Your task to perform on an android device: View the journey from uruguaiana metro station to the Windsor Guanabara Hotel with the trip.com app.
Image 0: 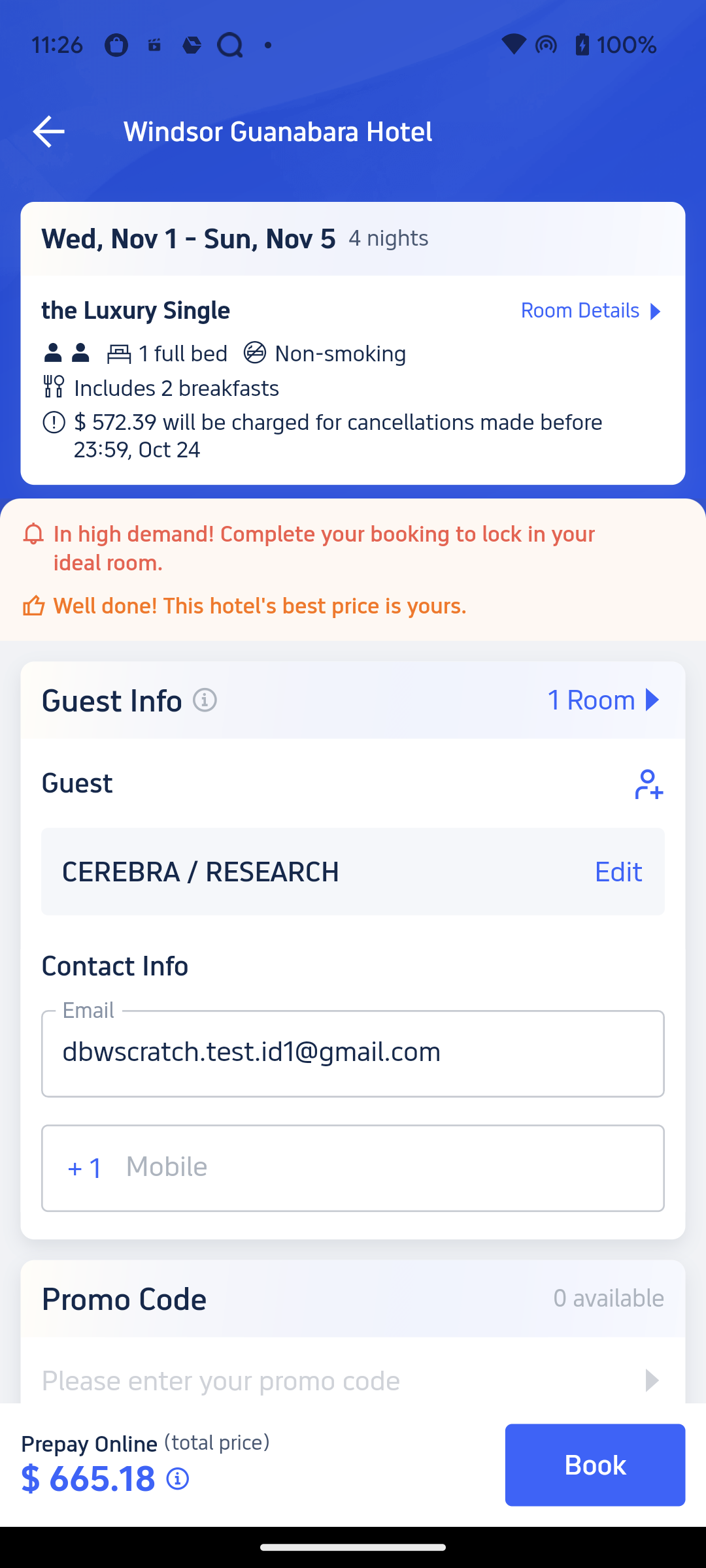
go back to the previous page
Step 0: press back button
Image 1: 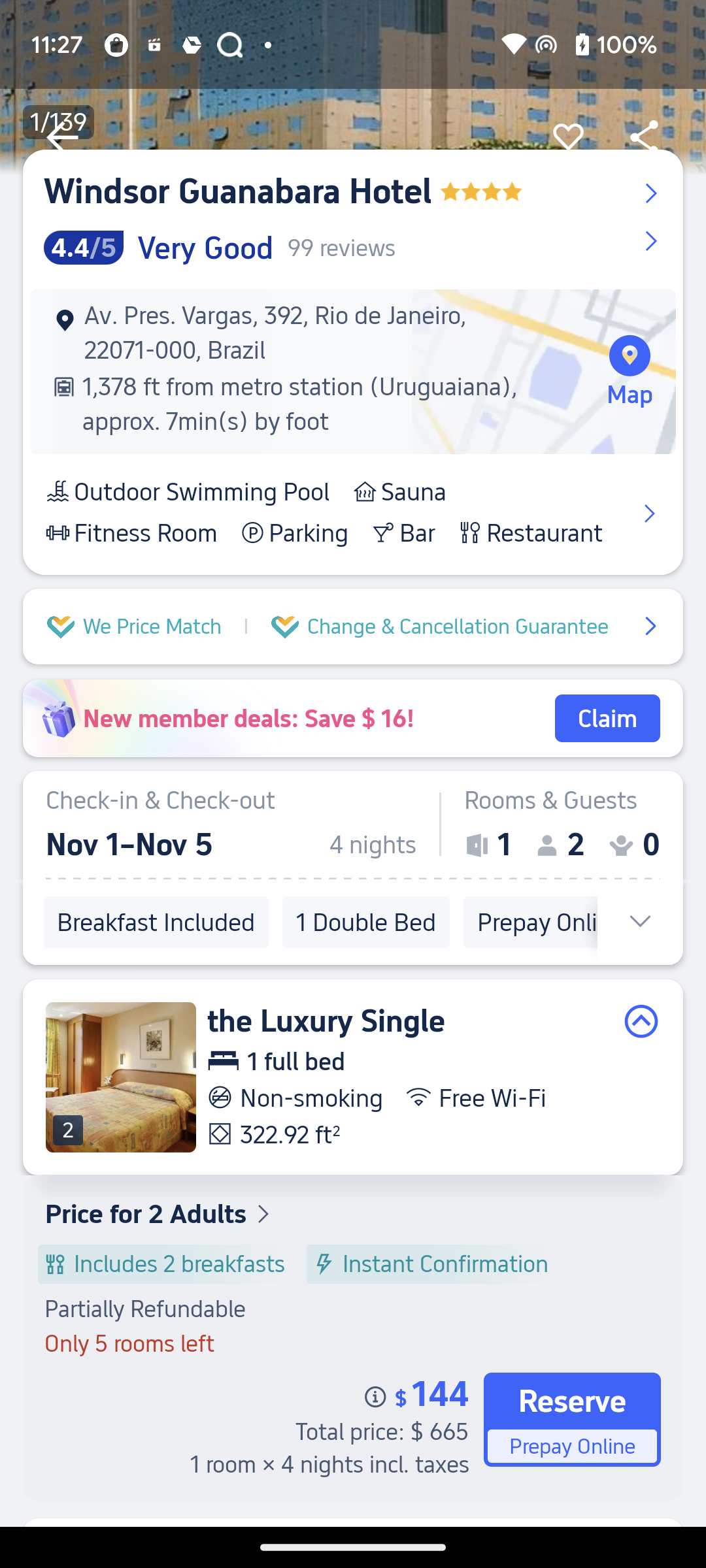
Click on the maps option
Step 1: click (626, 351)
Image 2: 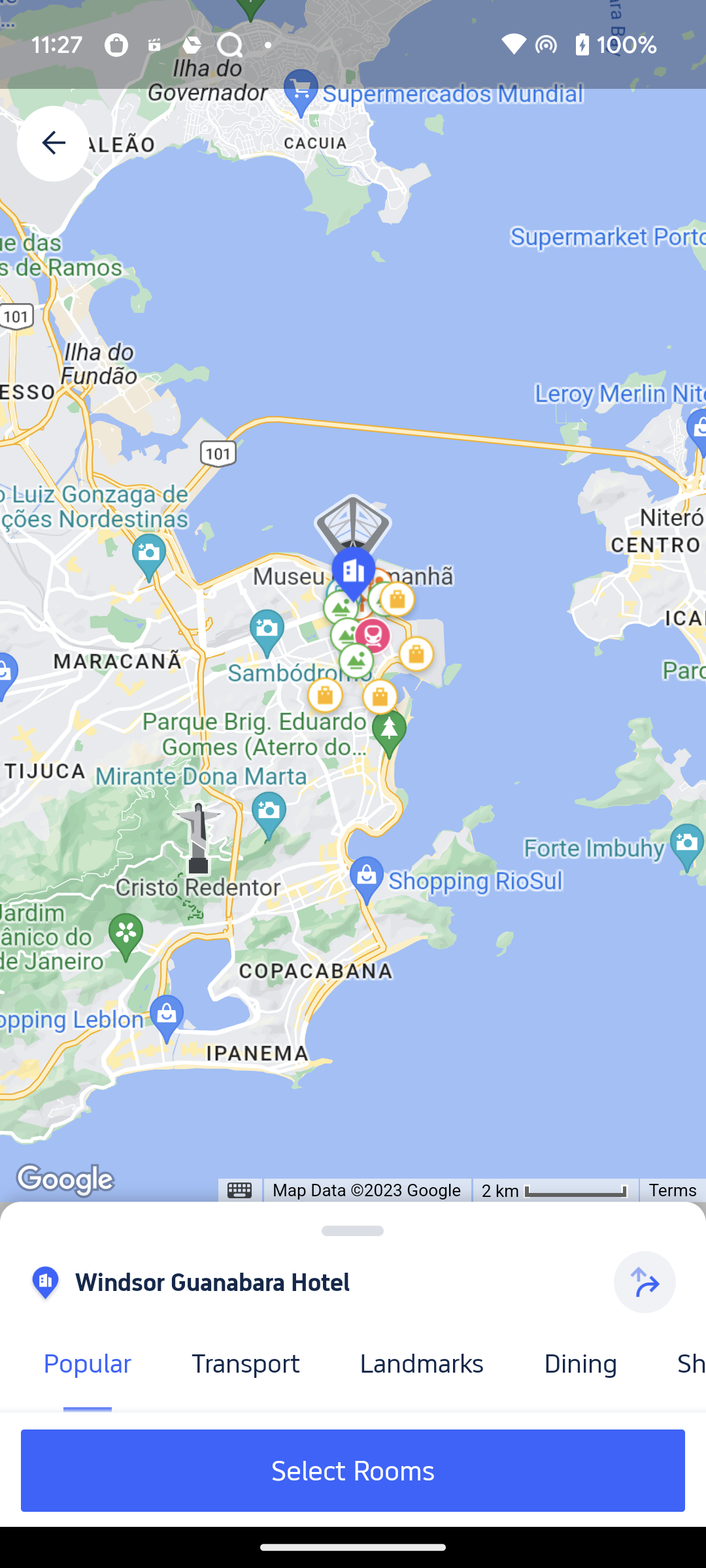
Click on the transport option at the bottom of the screen
Step 2: click (246, 1363)
Image 3: 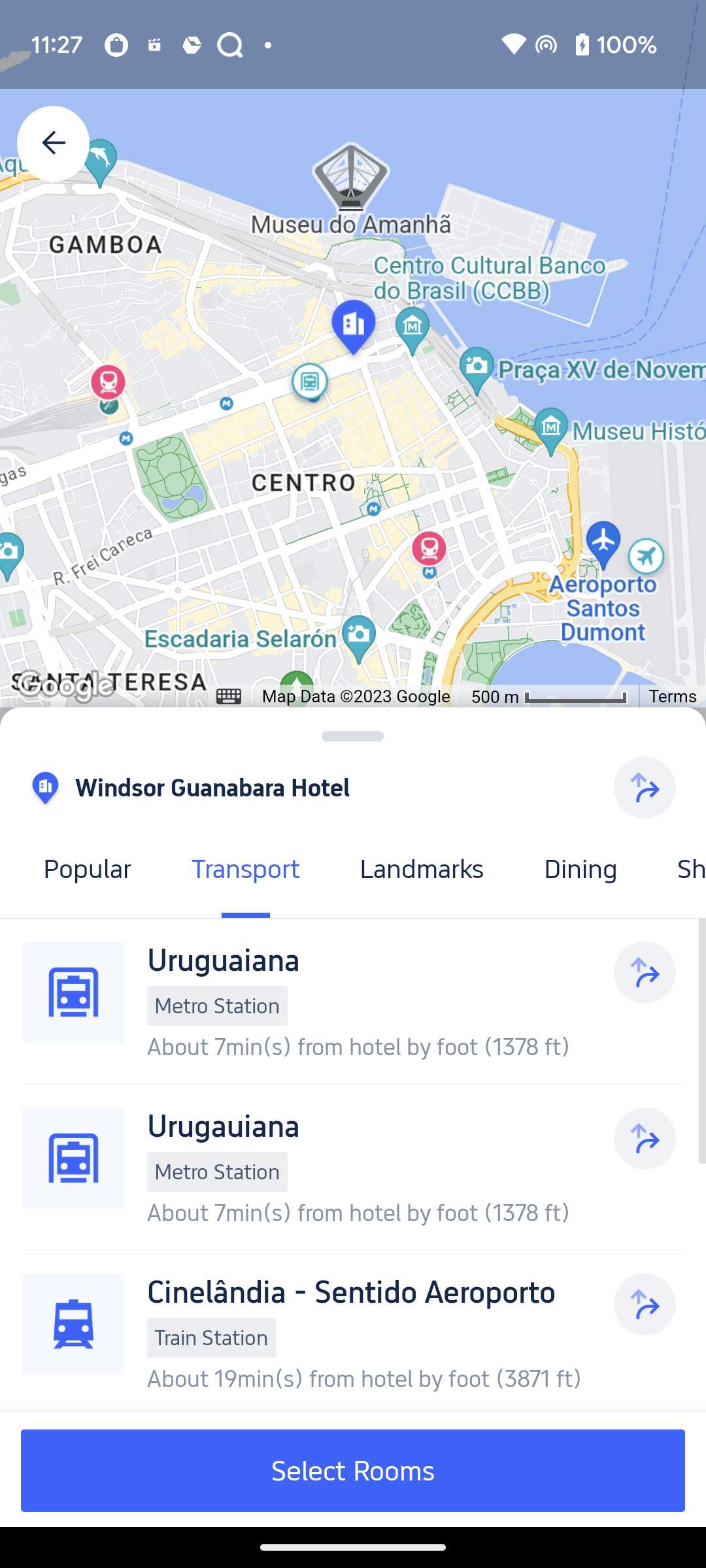
Click on the Uruguaiana metro station
Step 3: click (217, 1005)